Your task to perform on an android device: Delete the reminder Chai wala
Image 0: 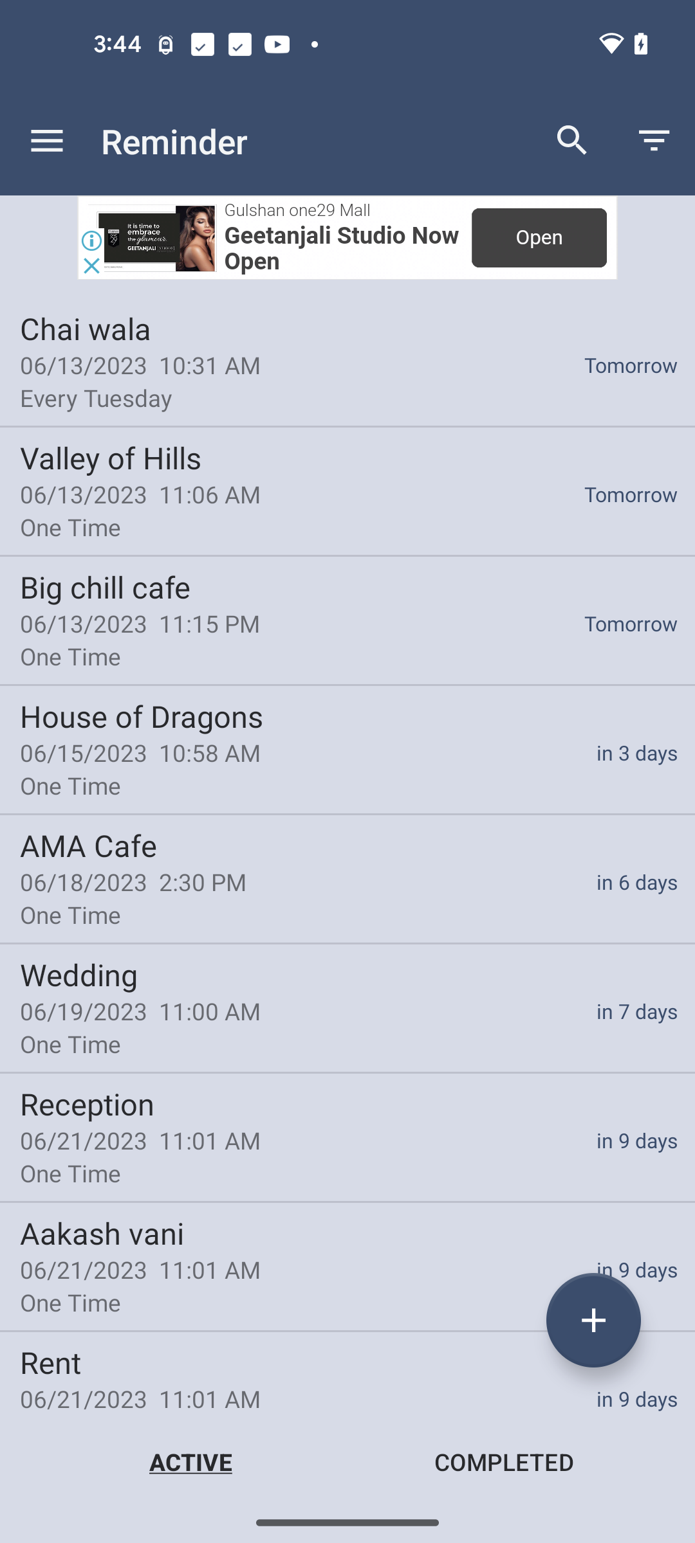
Click on the Reminder Chai Wala
Step 0: click (134, 365)
Image 1: 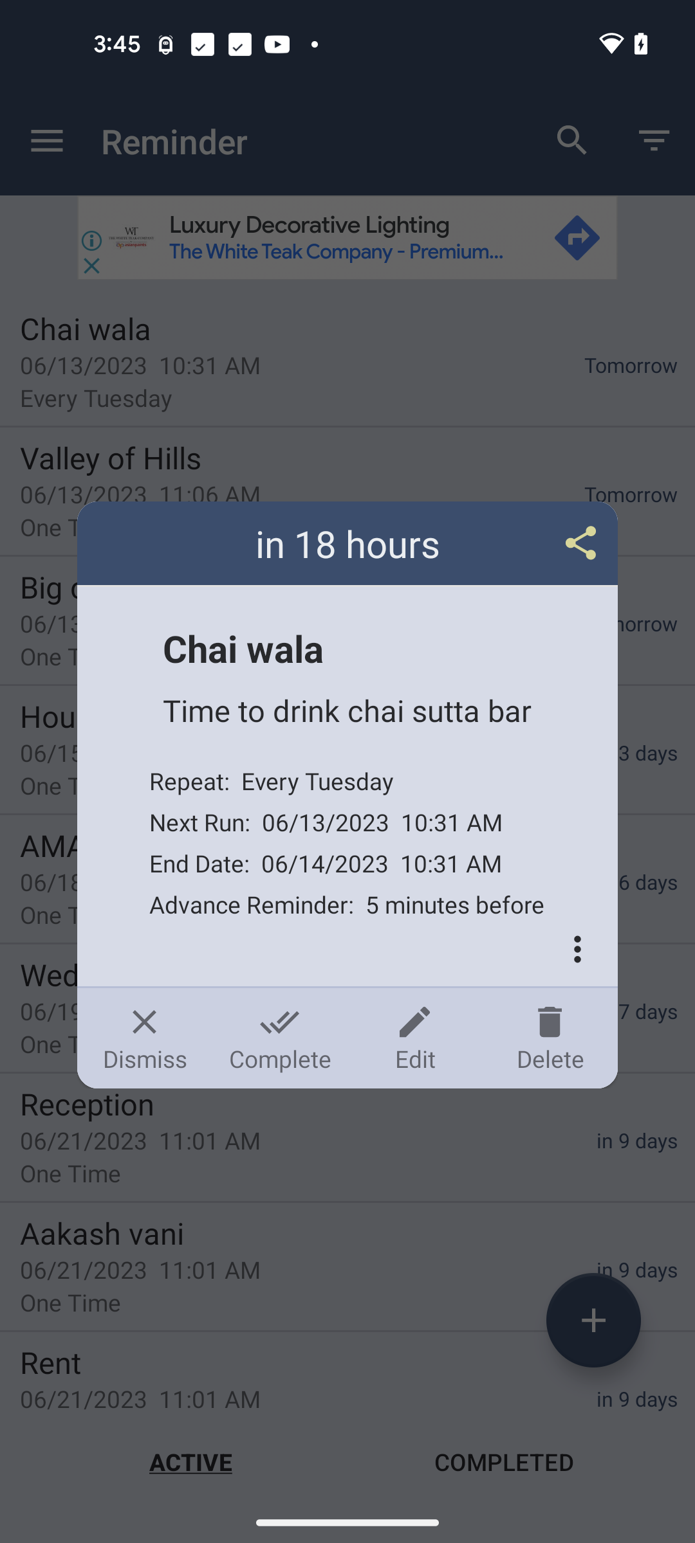
Click on the Delete icon
Step 1: click (550, 1038)
Image 2: 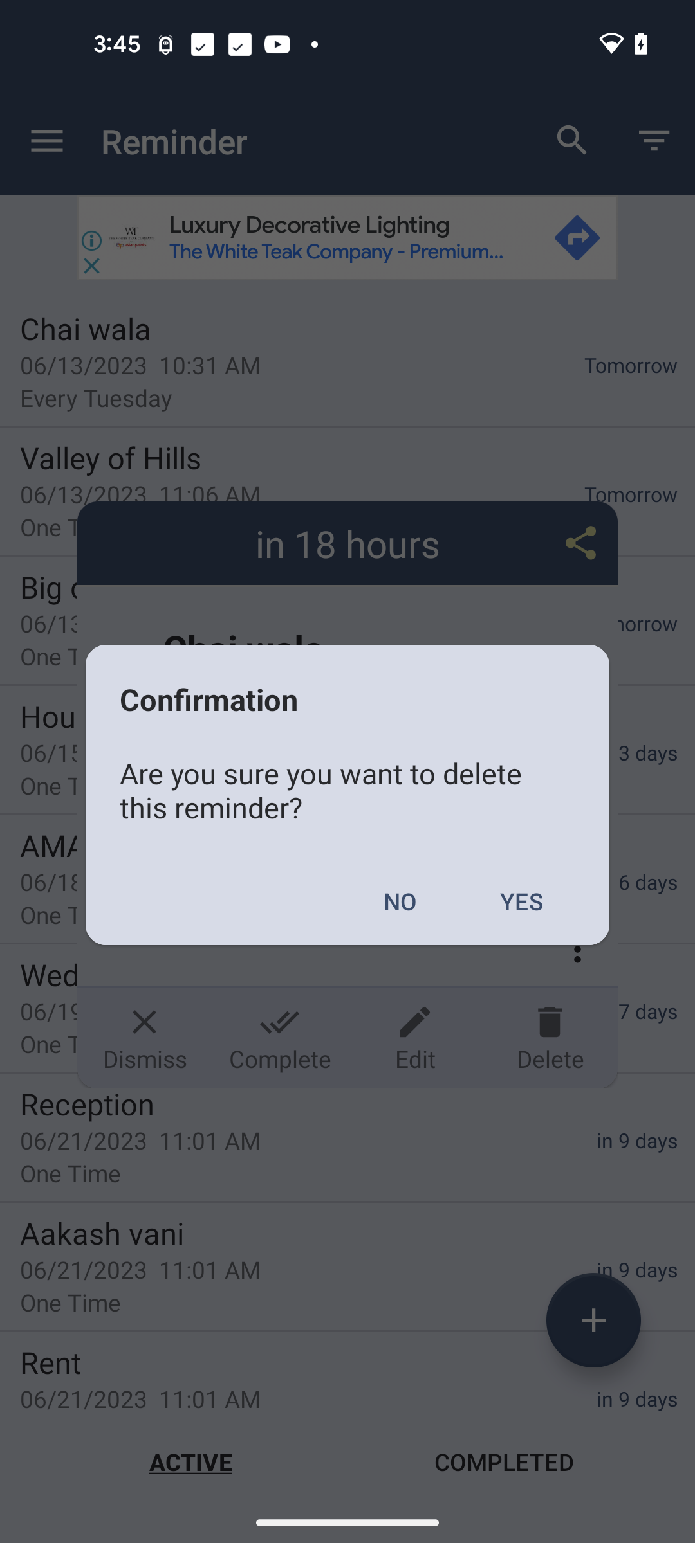
Click on the YES option
Step 2: click (521, 901)